Your task to perform on an android device: I'd like to save this searched location because I'll be visiting it very frequently from now on.
Image 0: 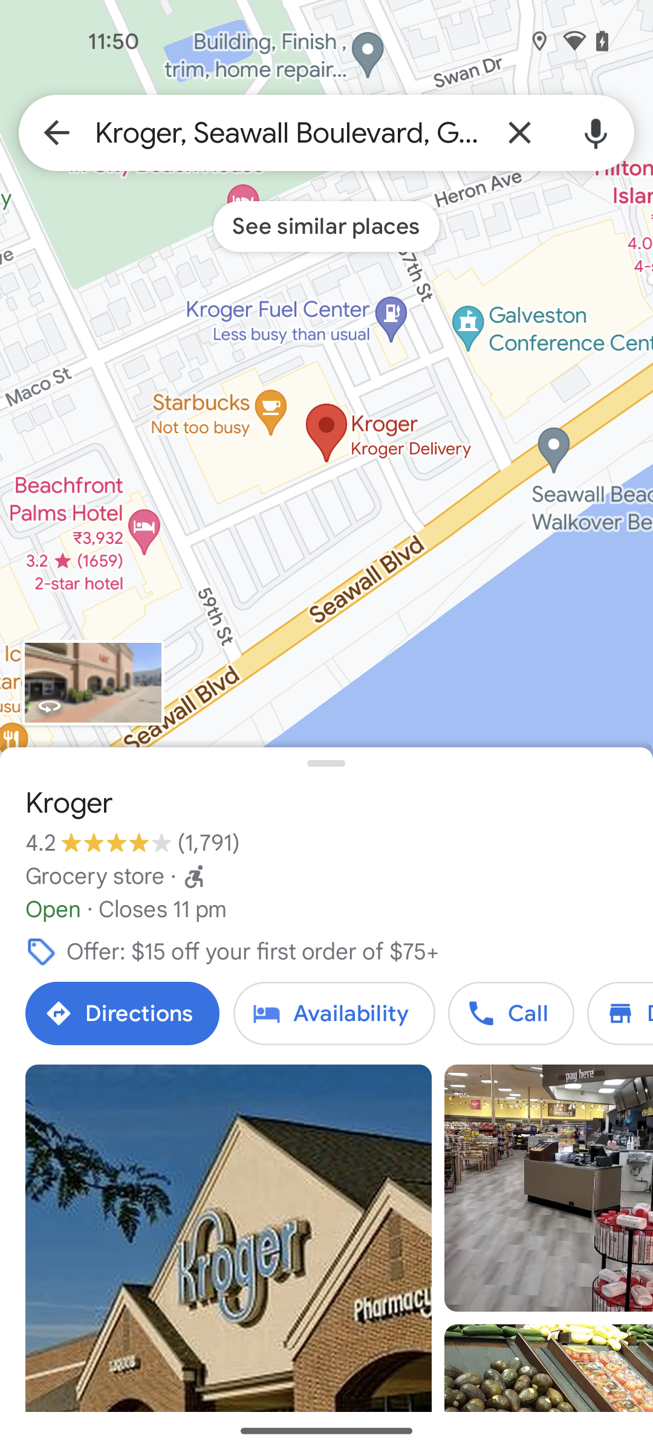
scroll left to see more options
Step 0: scroll right
Image 1: 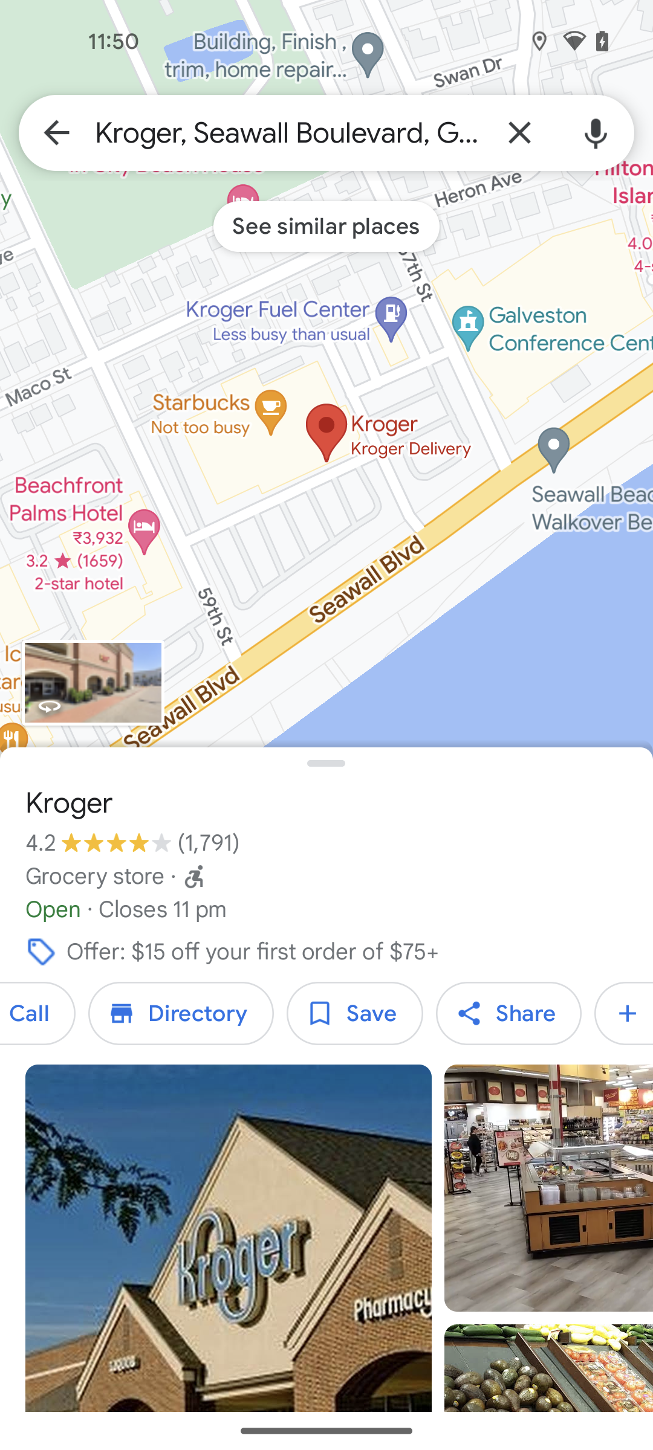
click on the save option
Step 1: click (354, 1013)
Image 2: 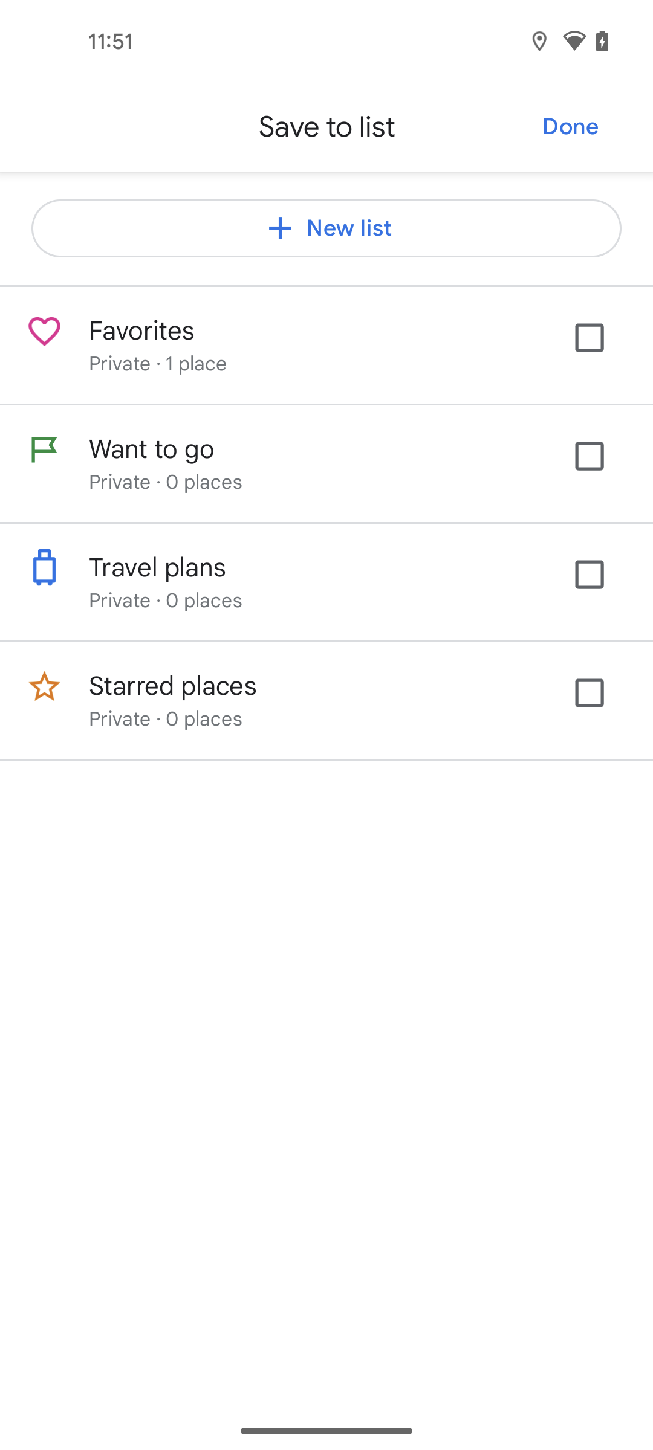
select the Favorites option
Step 2: click (602, 350)
Image 3: 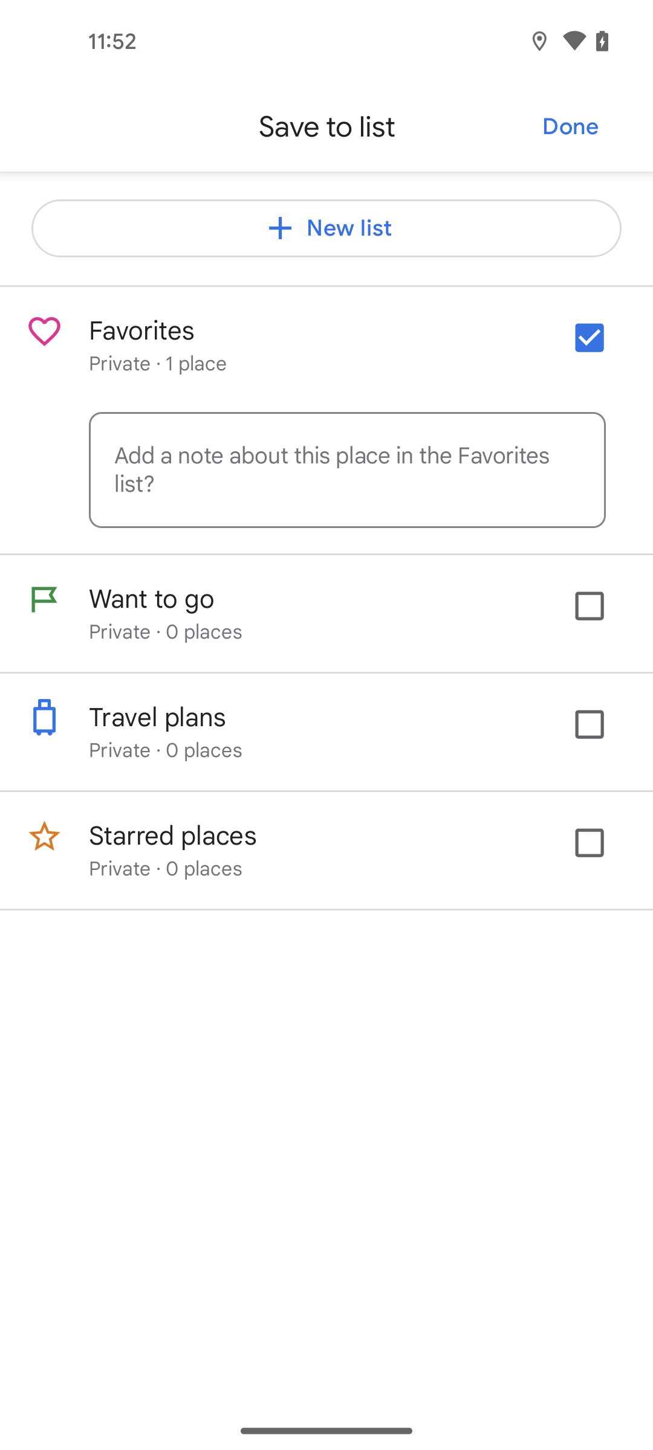
click on the Done option at the top right side of the screen
Step 3: click (570, 127)